Your task to perform on an android device: Change the name of the grocery list to Items to Buy in the Notein app.
Image 0: 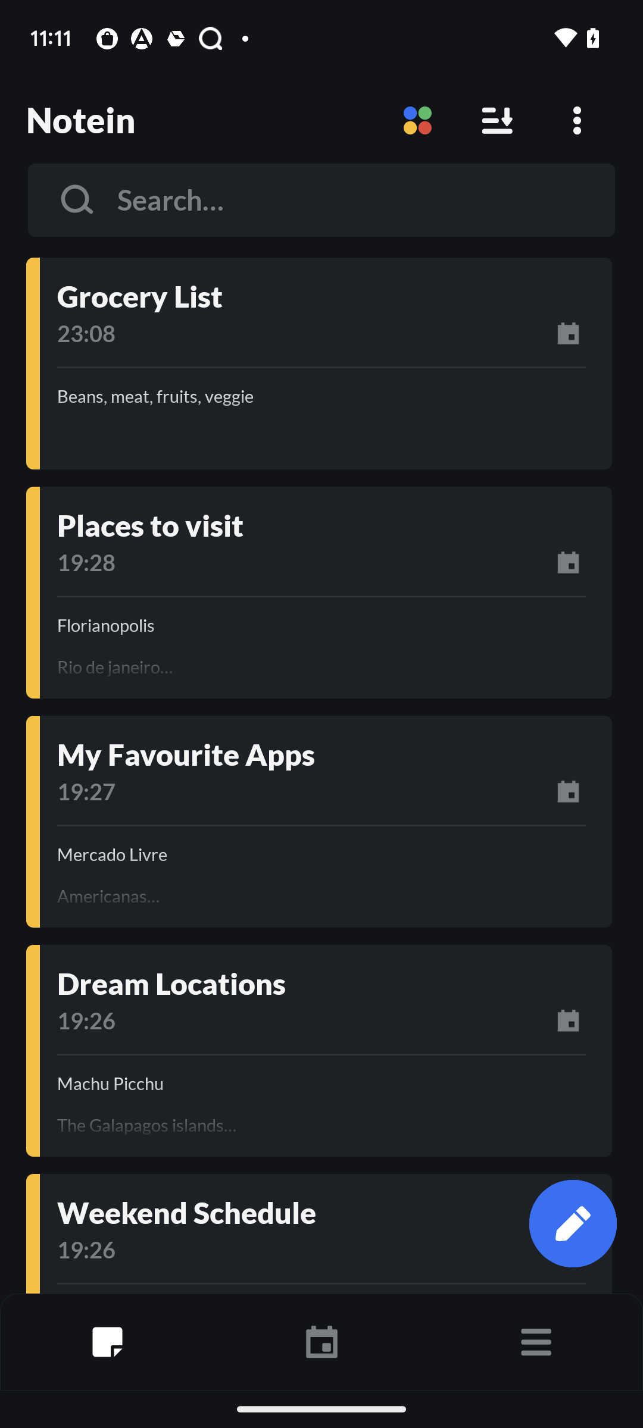
Click on the Grocery List
Step 0: click (321, 296)
Image 1: 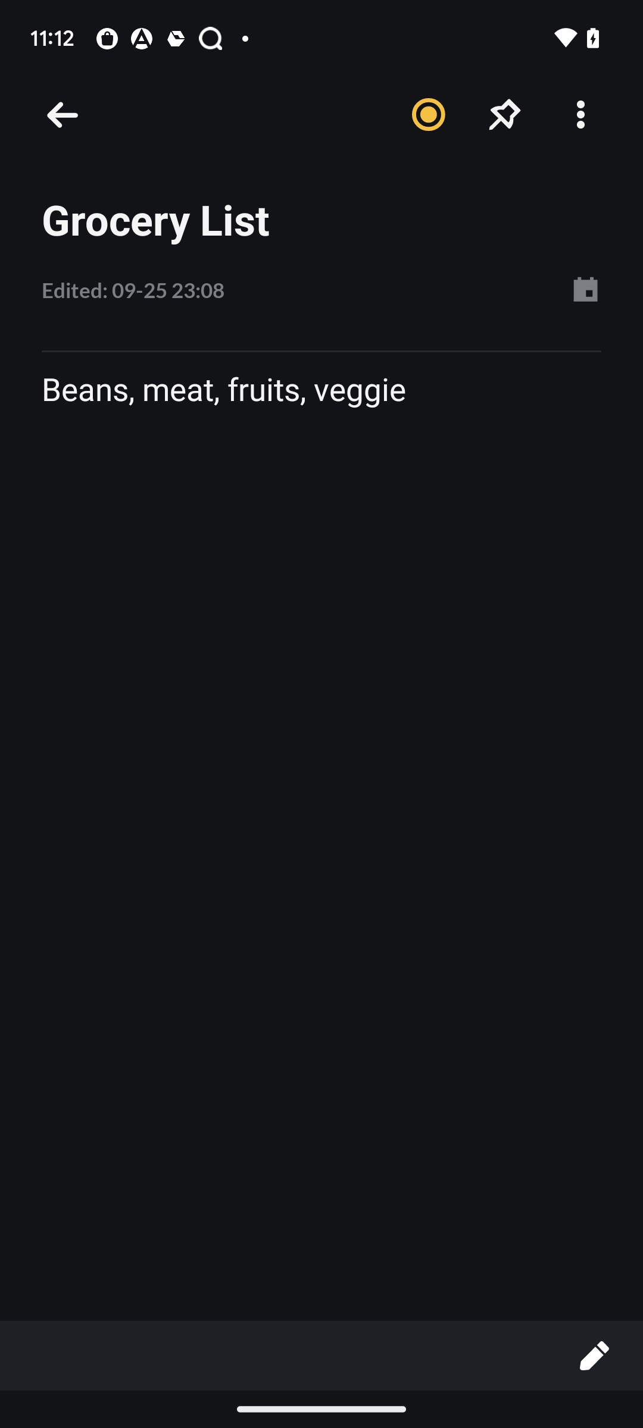
Click on the Heading
Step 1: click (321, 221)
Image 2: 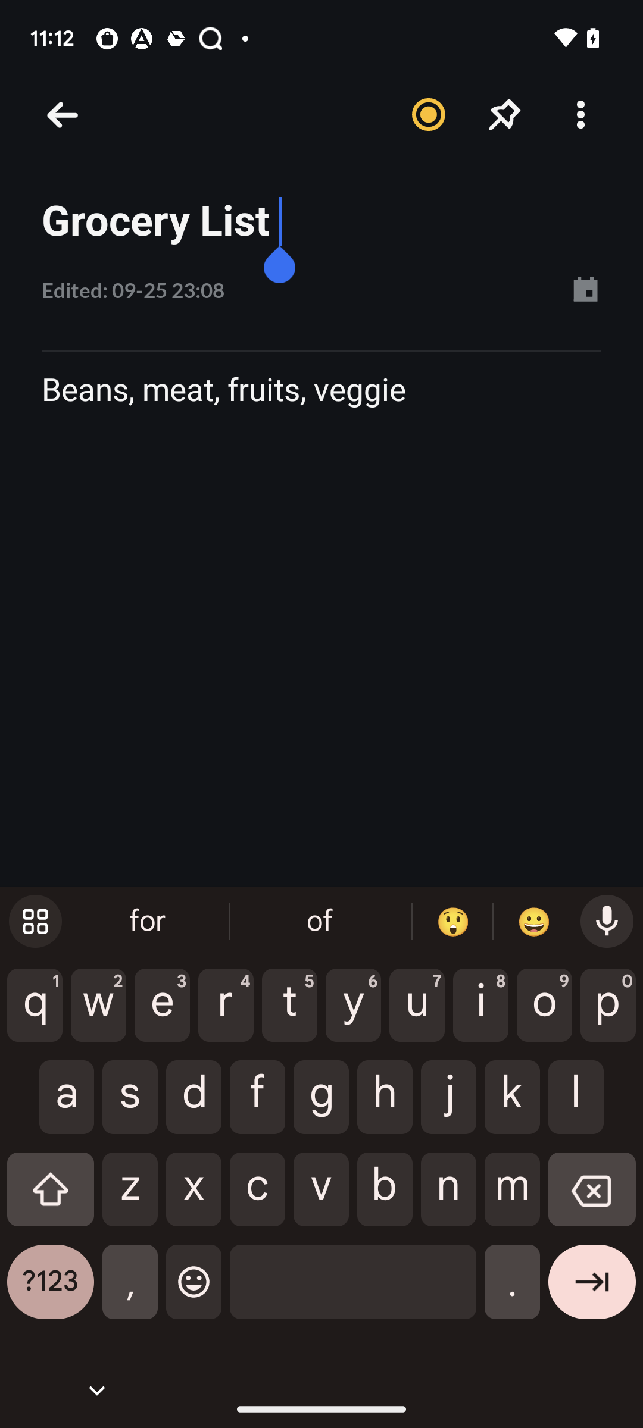
Type Items to Buy
Step 2: type "Items to Buy"